Your task to perform on an android device: I liked the RSO Outfits Men's Cotton Solid Knitted Full Sleeves Shirt, and I want to save this shirt in my cart, so add the RSO Outfits Men's Cotton Solid Knitted Full Sleeves Shirt to my cart in the desertcart app.
Image 0: 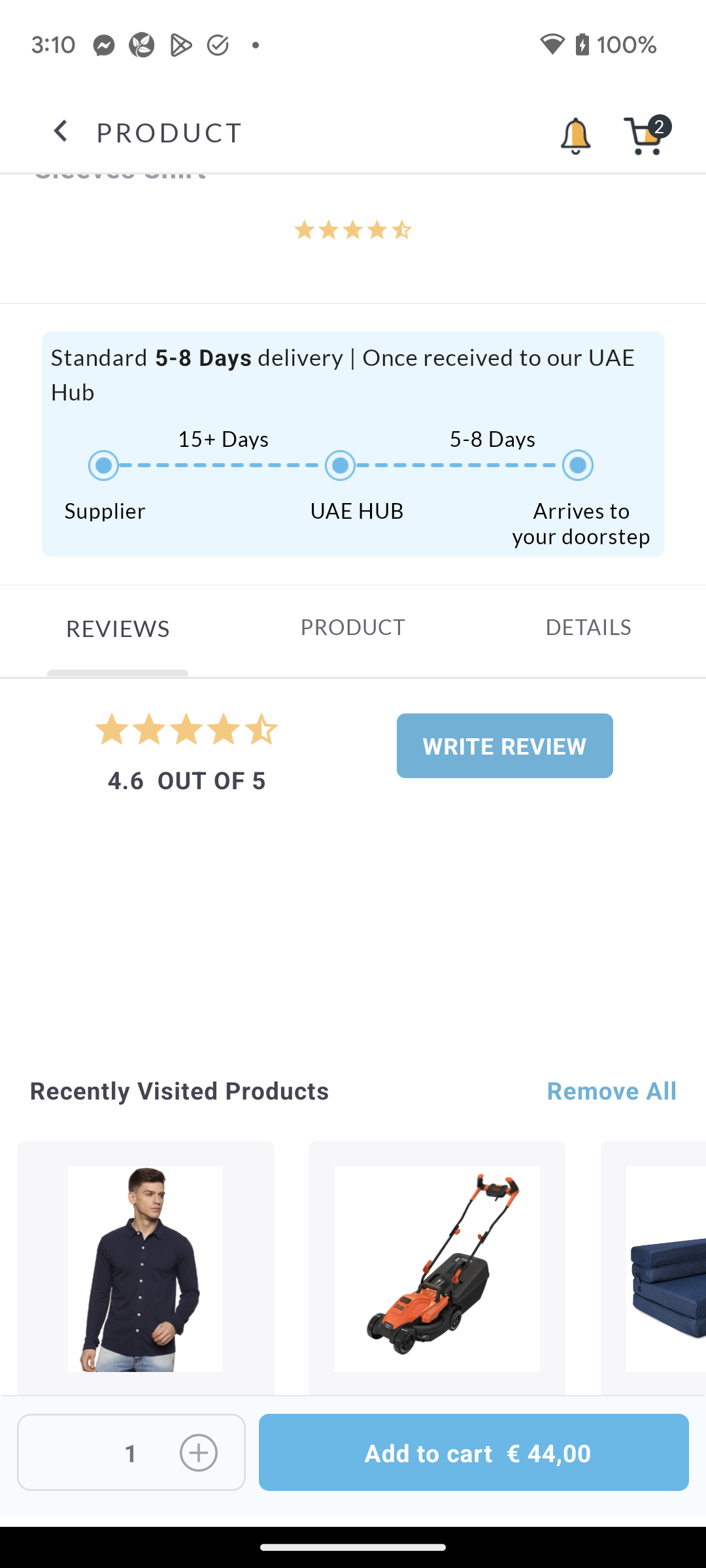
Click on the Add to cart button at the bottom of the screen to save this shirt in my cart.
Step 0: click (474, 1452)
Image 1: 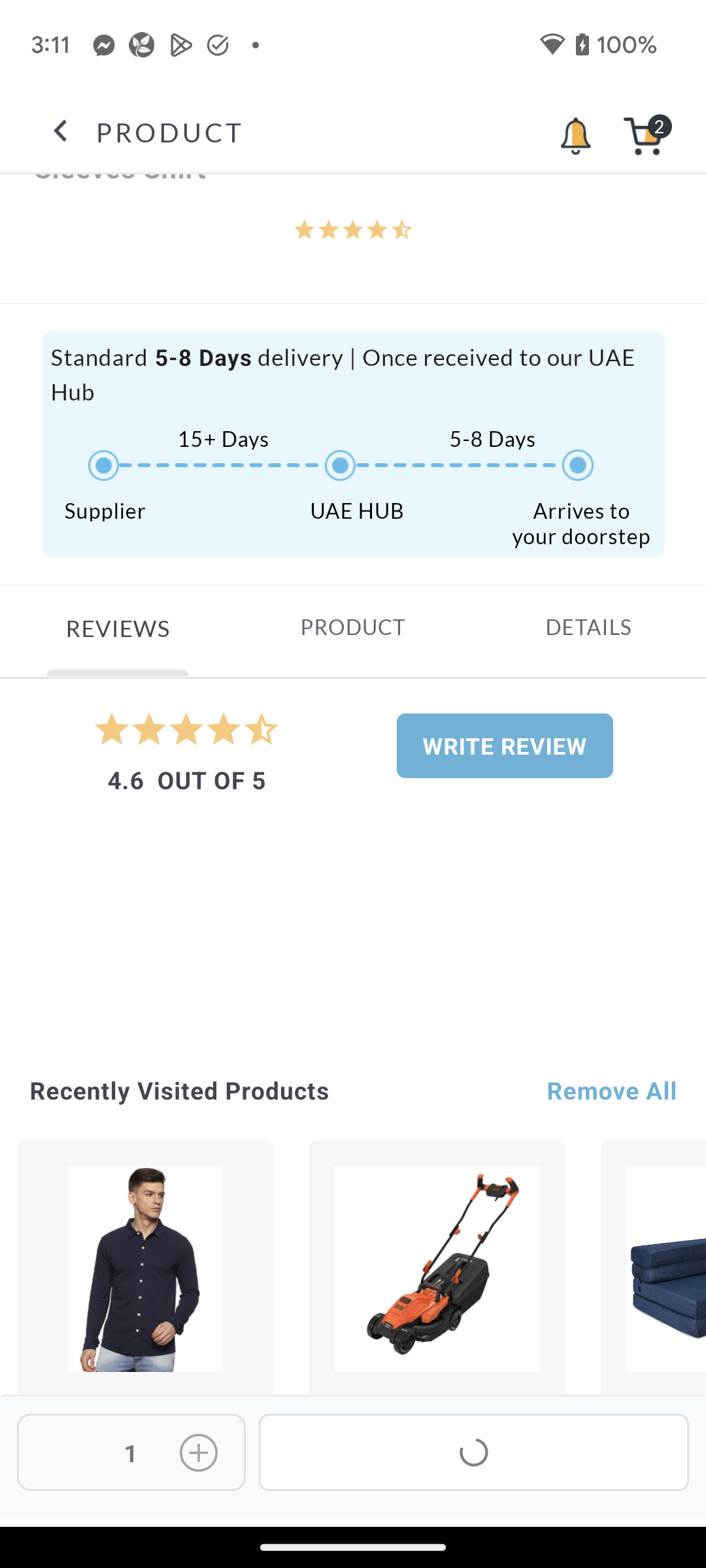
Click on the Add to cart button at the bottom of the screen to save this shirt in my cart.
Step 1: wait